Your task to perform on an android device: Since I am outside today, I believe it would be wise to open  The Weather Channel app and share the weather forecast with my brother through Gmail at tiago121@gmail.com so that he can go for a walk.
Image 0: 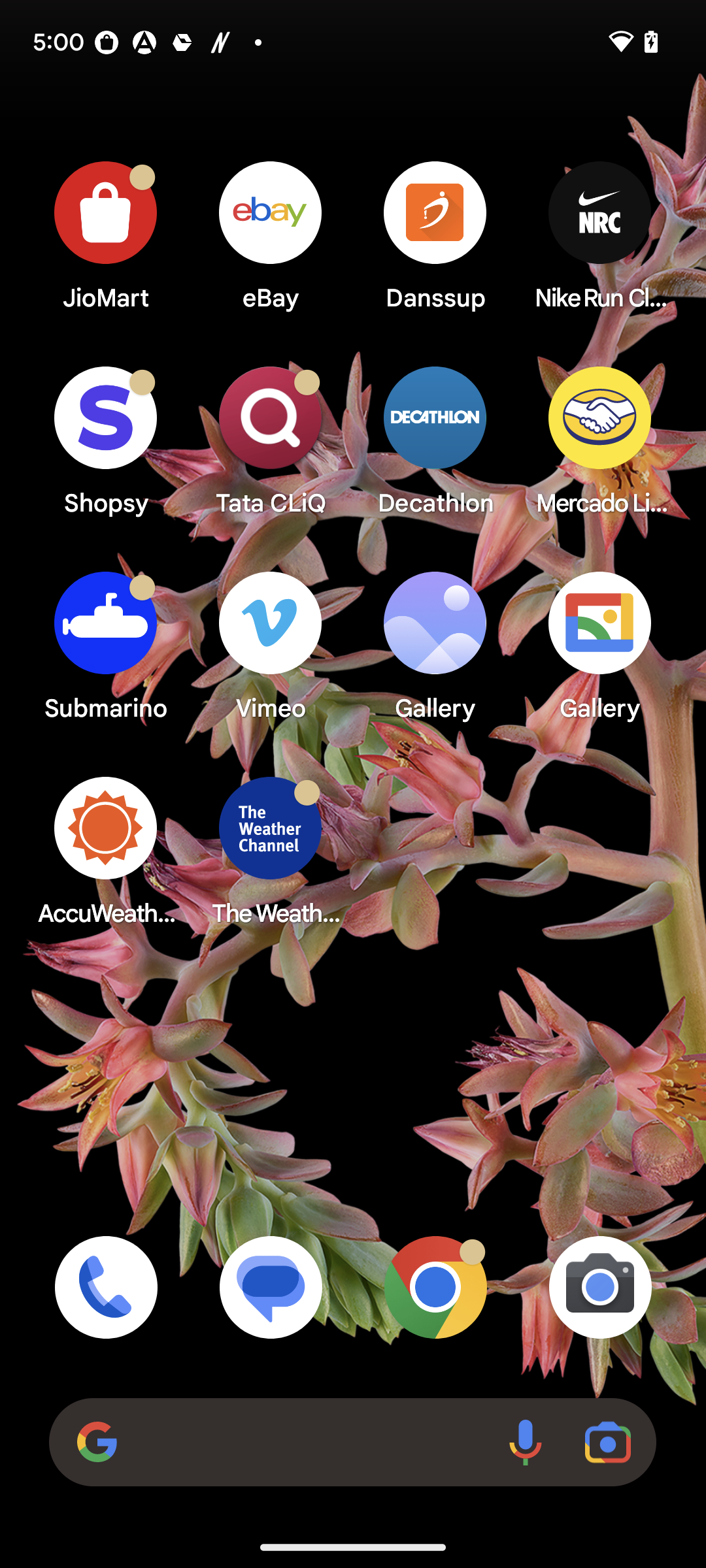
Open The weather channel App
Step 0: open app "The Weather Channel"
Image 1: 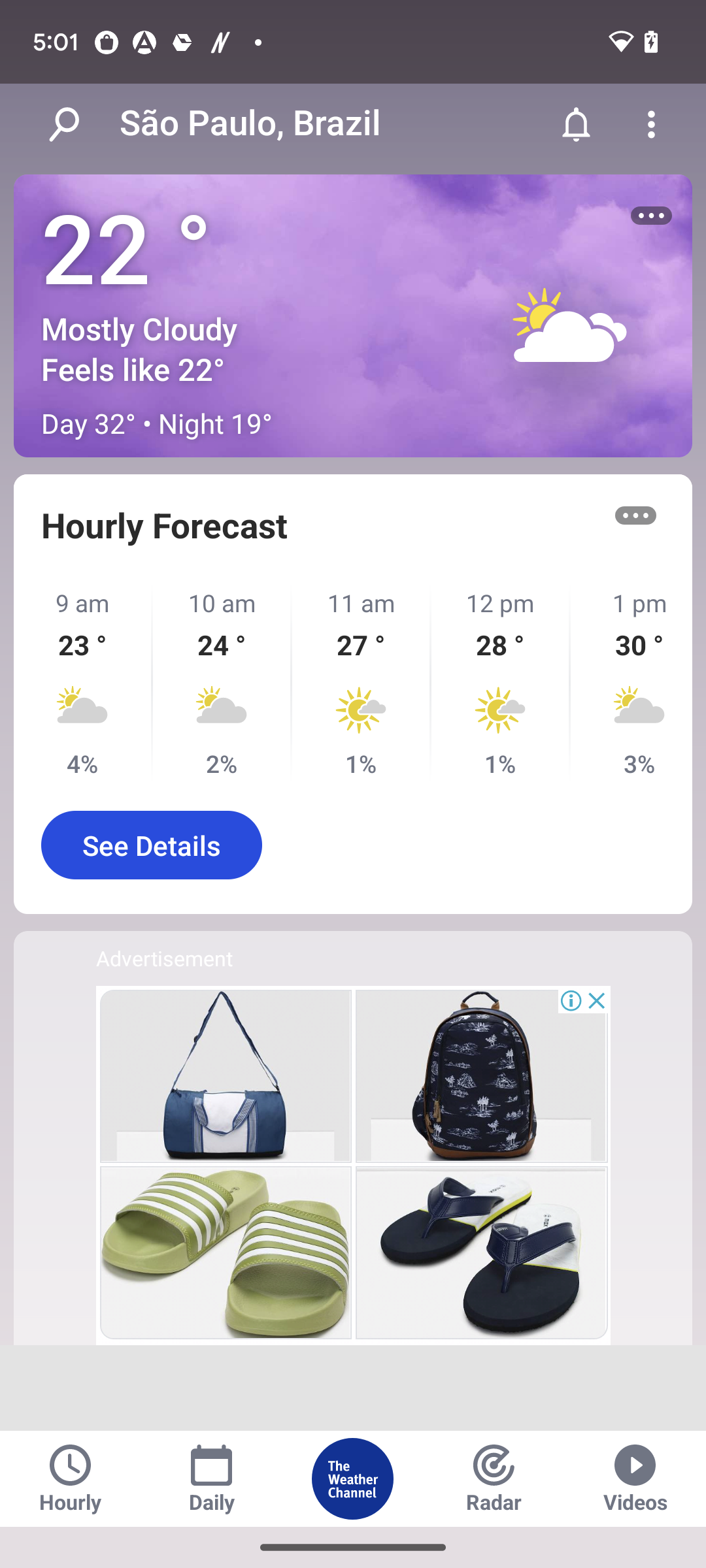
Click on the three dot icon of Hourly forecast
Step 1: click (635, 515)
Image 2: 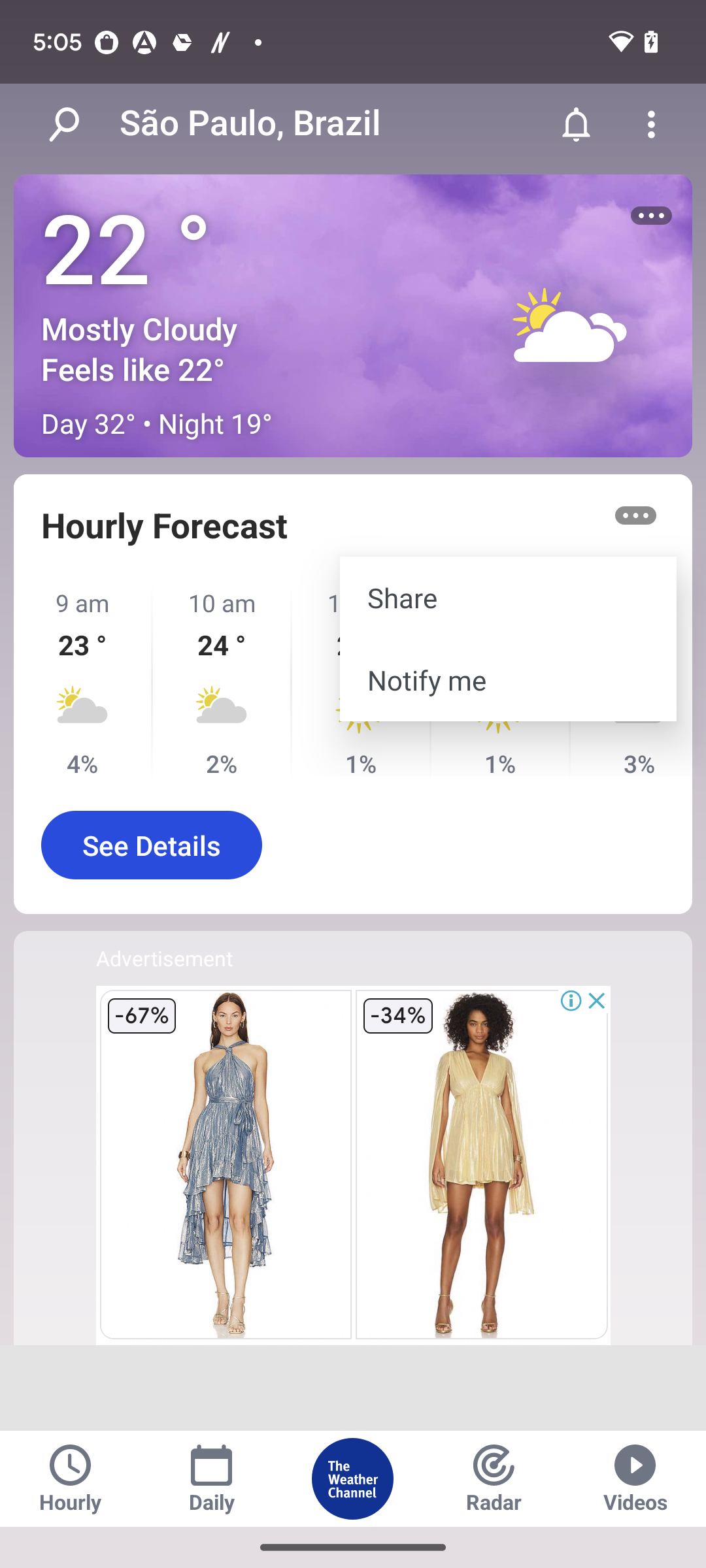
Click on the share icon
Step 2: click (508, 597)
Image 3: 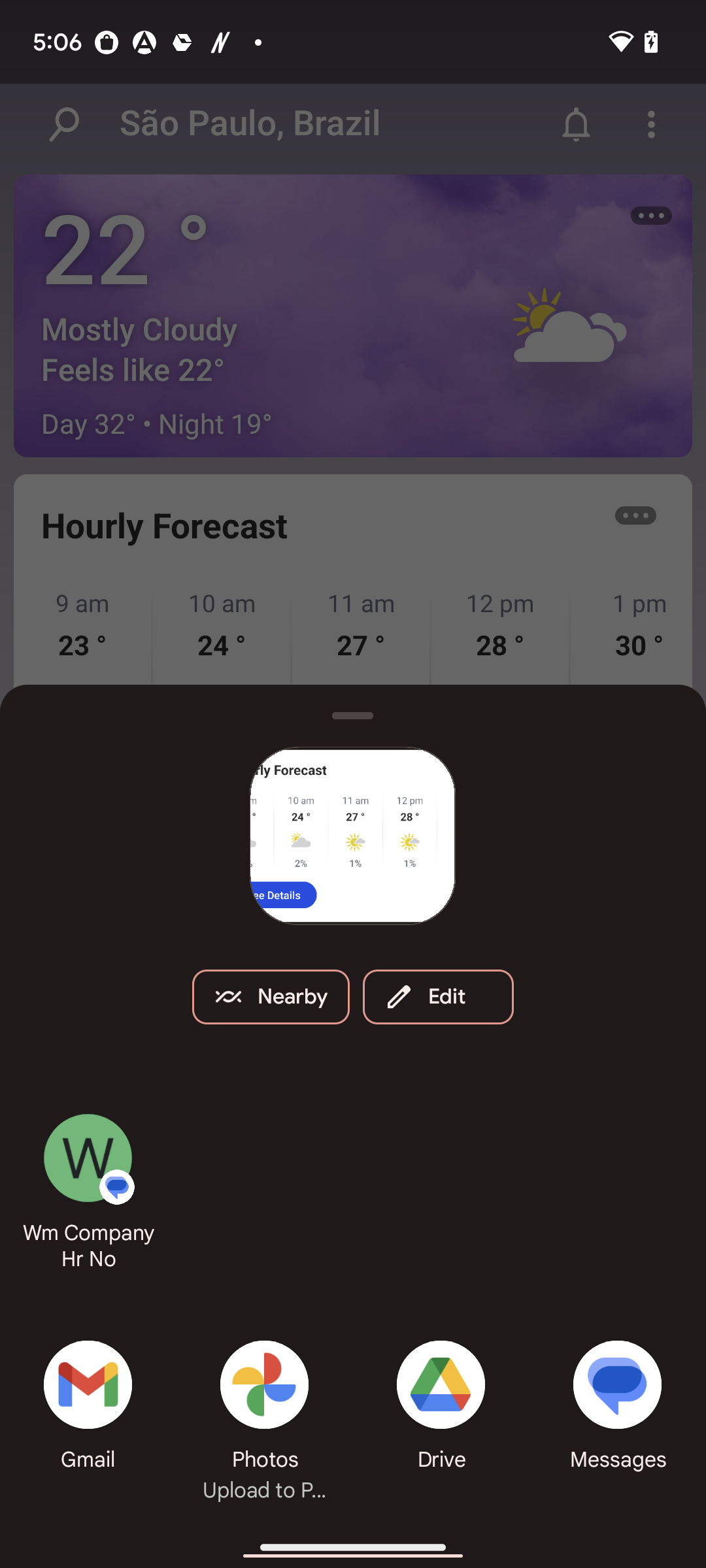
Click on the Gmail option
Step 3: click (81, 1394)
Image 4: 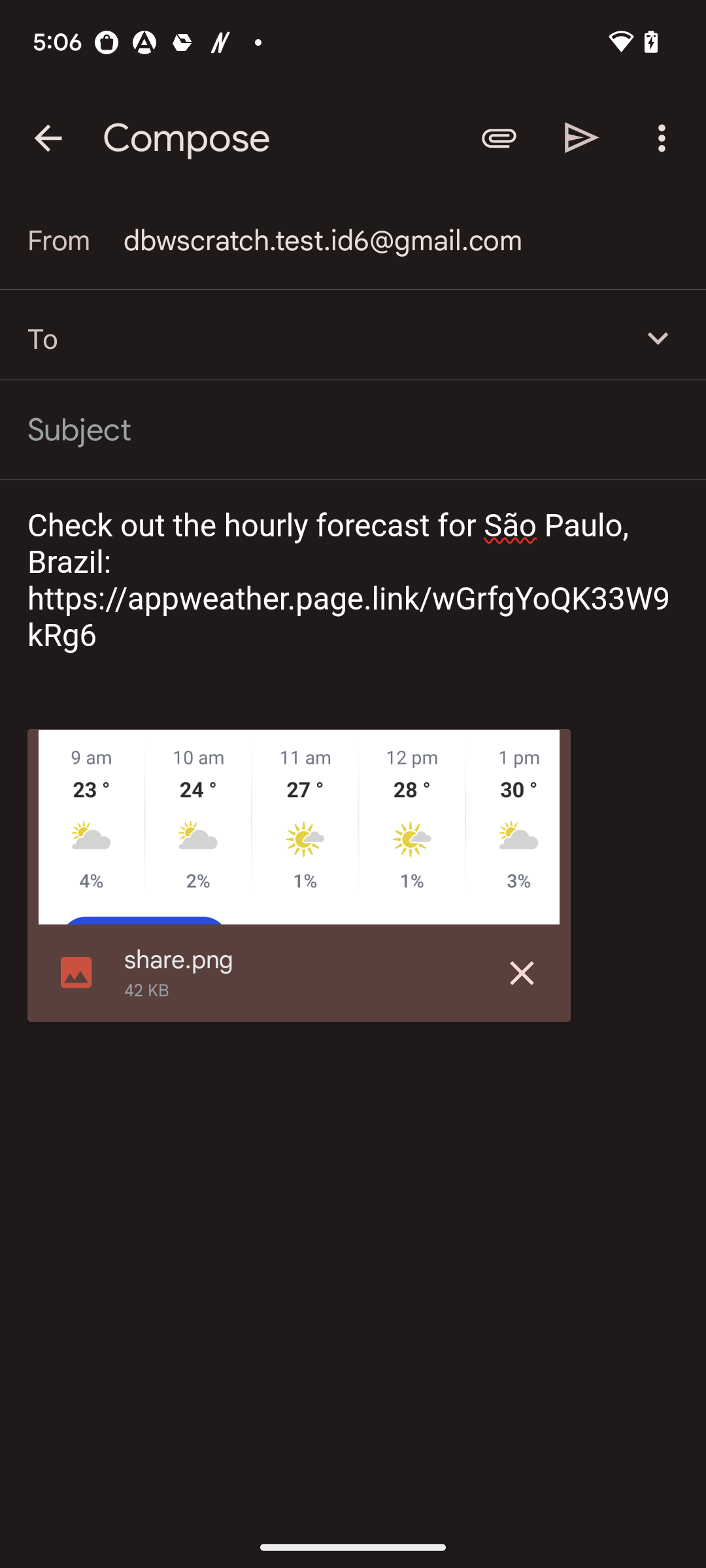
Add Recipient as tiago121@gmail.com
Step 4: type "tiago121@gmail.com"
Image 5: 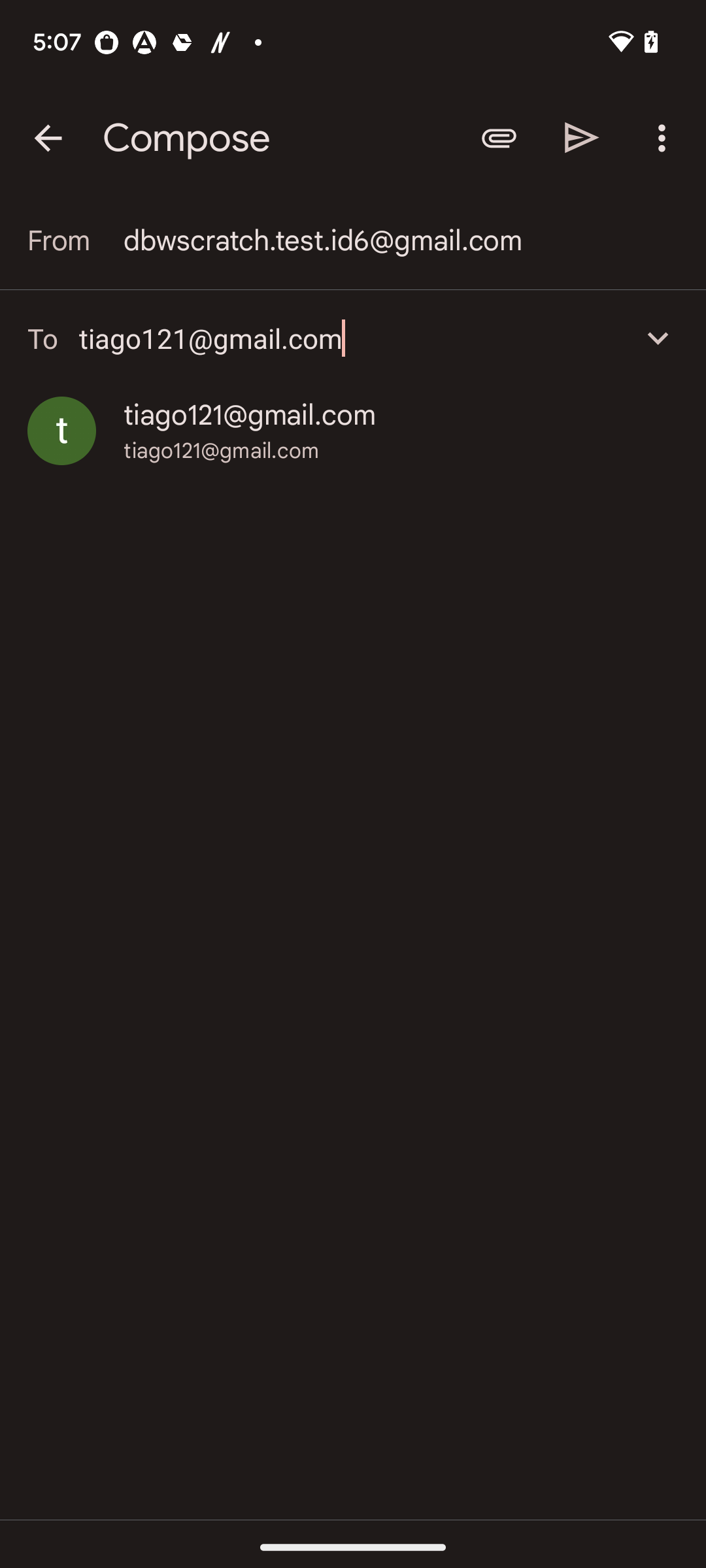
Click on the send icon at the top right corner of the screen
Step 5: click (582, 138)